Your task to perform on an android device: I would like to do a Full Body workout program. 
Image 0: 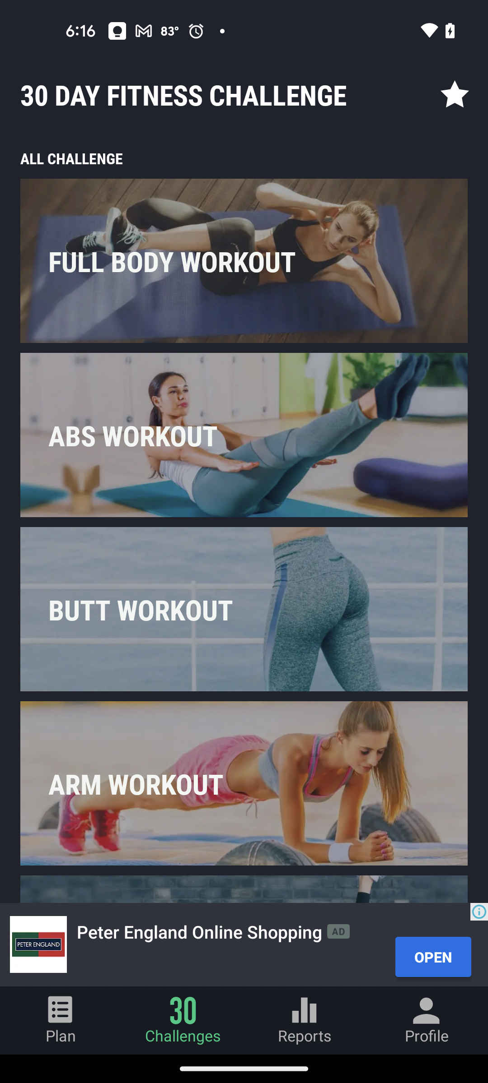
Click on the FULL BODY WORKOUT
Step 0: click (253, 261)
Image 1: 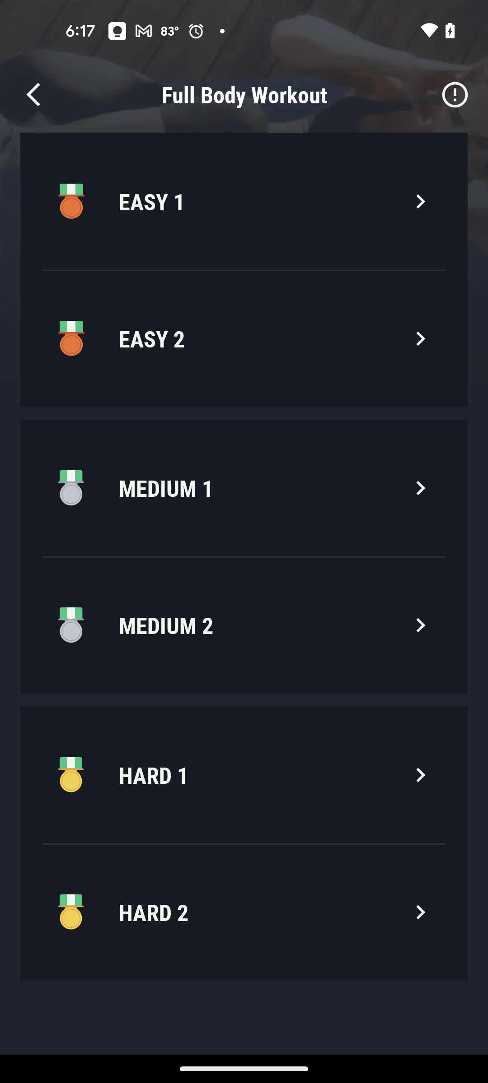
Click on the EASY 1
Step 1: click (244, 201)